Your task to perform on an android device: Because this email is no longer useful, I'd like to delete it.
Image 0: 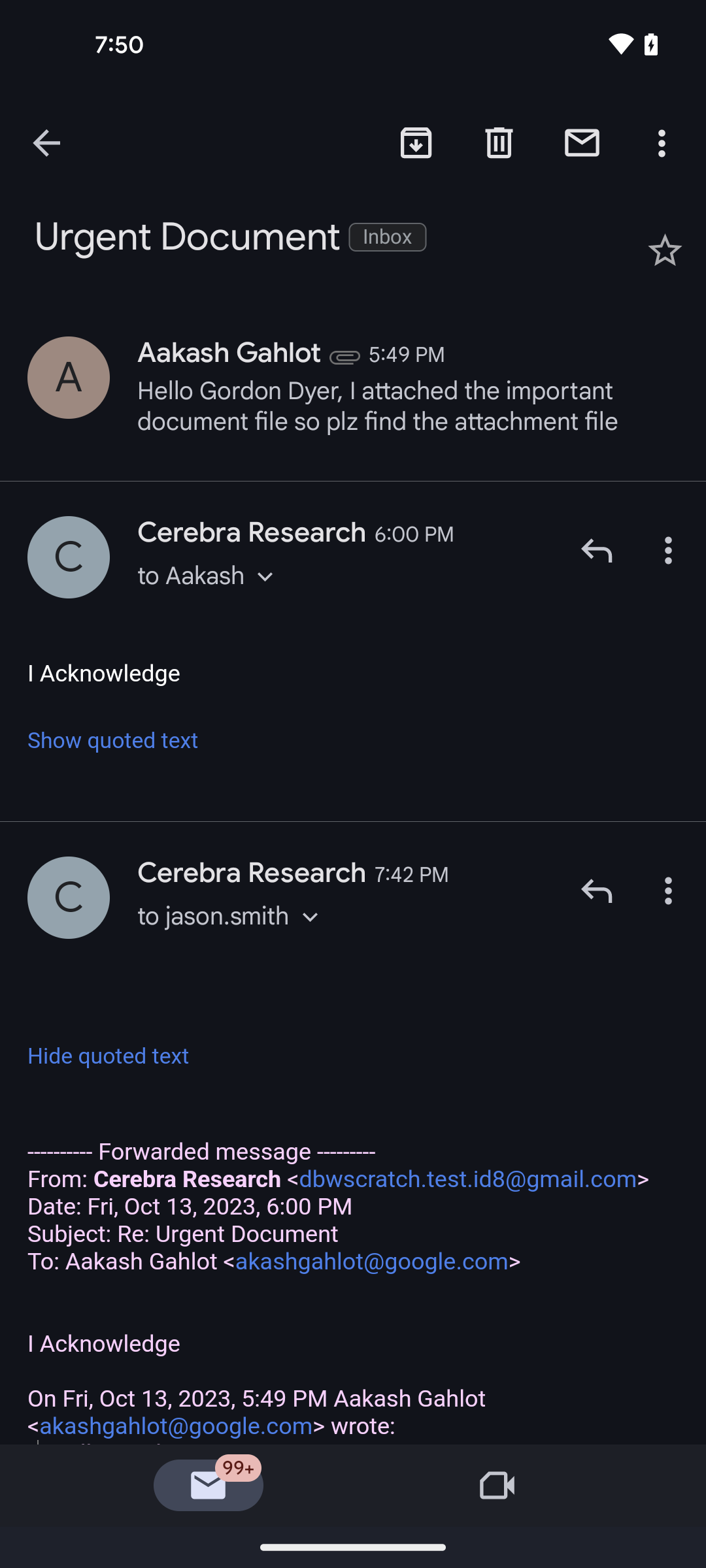
click on the Delete icon at the top of the screen
Step 0: click (499, 142)